Your task to perform on an android device: Look for the door stoppers in the Stops category of the Amazon app.
Image 0: 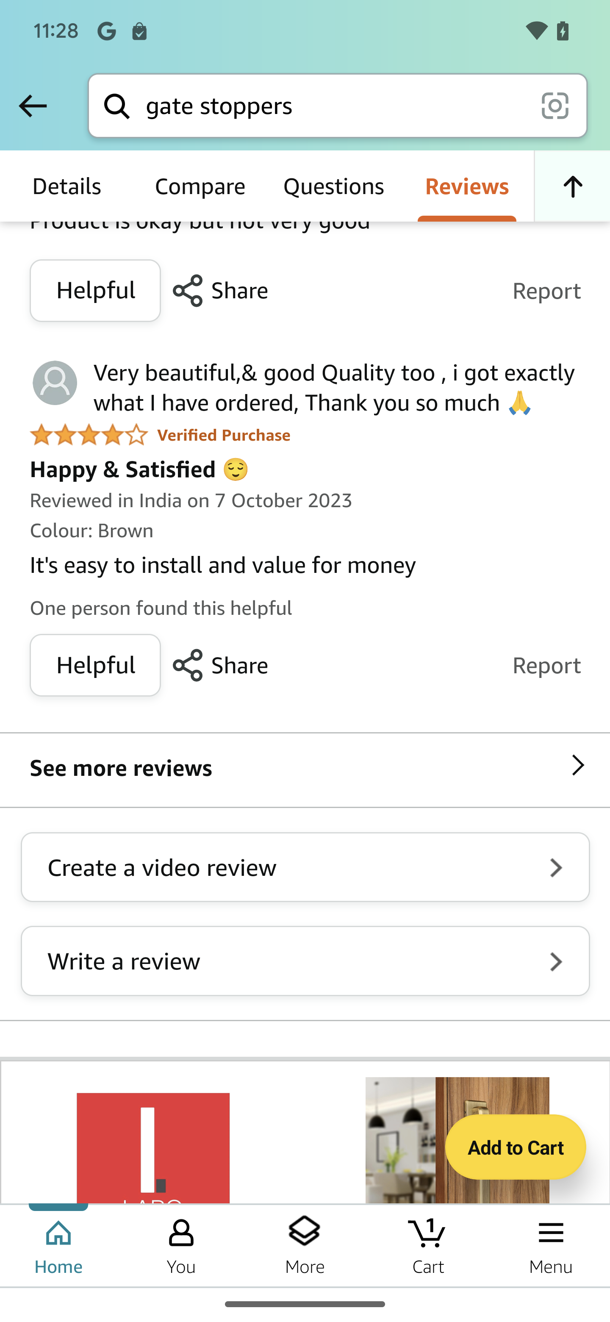
Go back to the previous page
Step 0: press back button
Image 1: 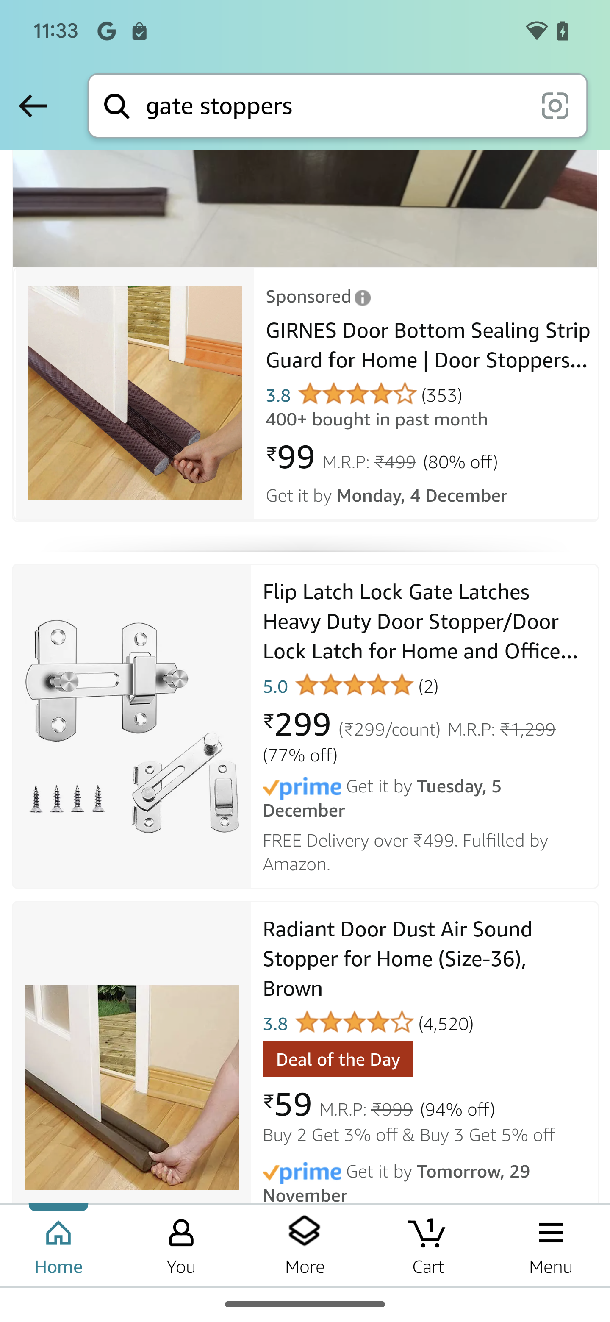
Swipe down on the screen
Step 1: scroll up
Image 2: 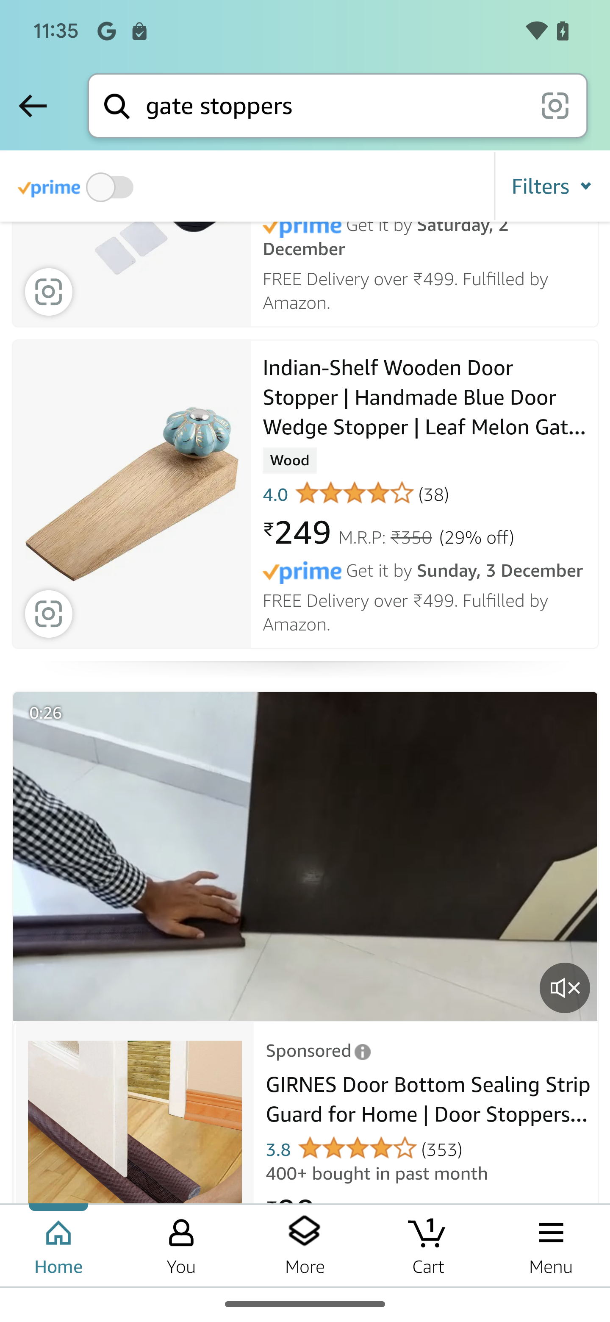
Click on the filter button
Step 2: click (552, 186)
Image 3: 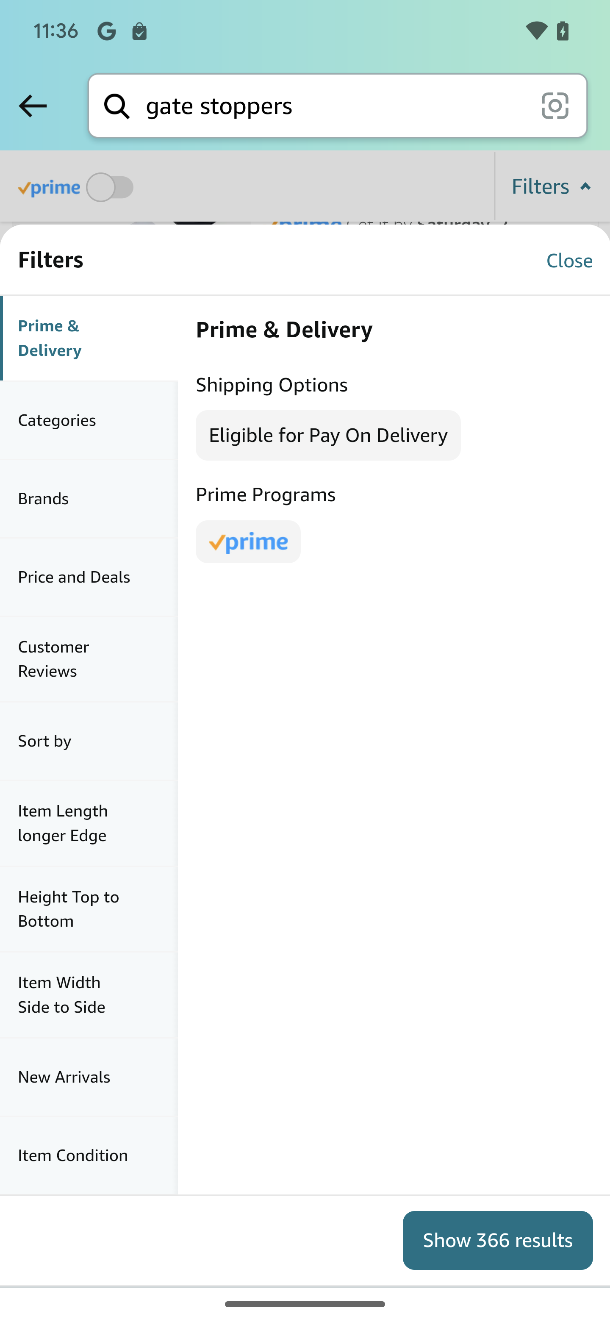
Click on the Categories
Step 3: click (89, 420)
Image 4: 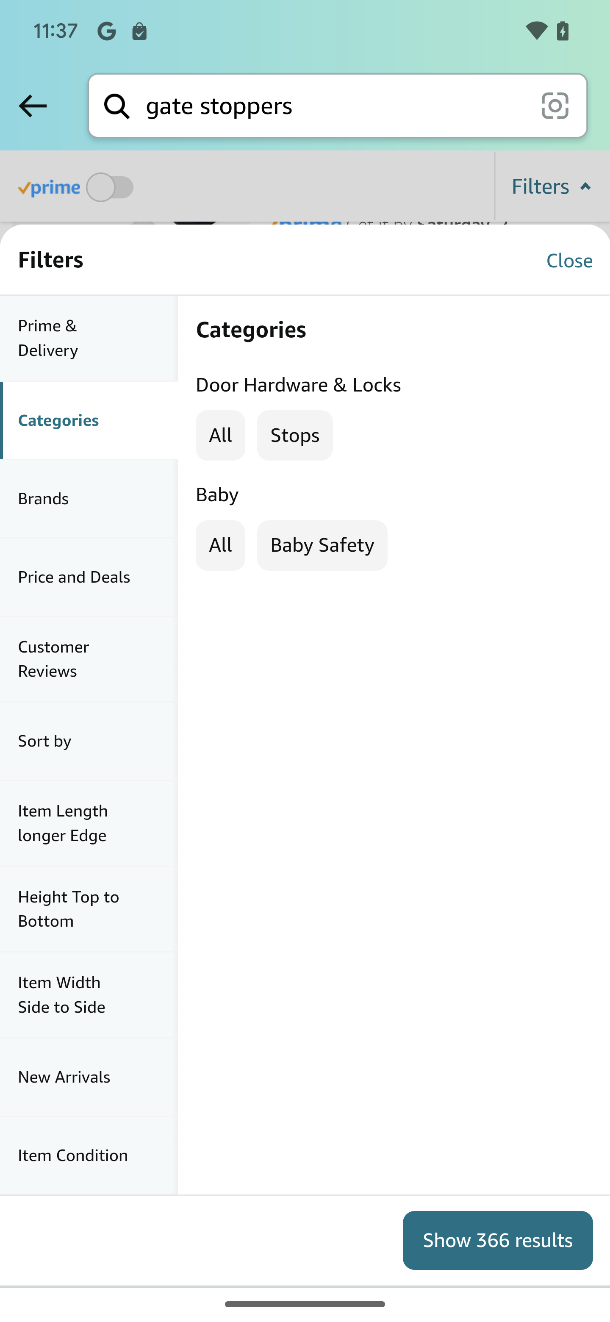
Click on the stops
Step 4: click (295, 435)
Image 5: 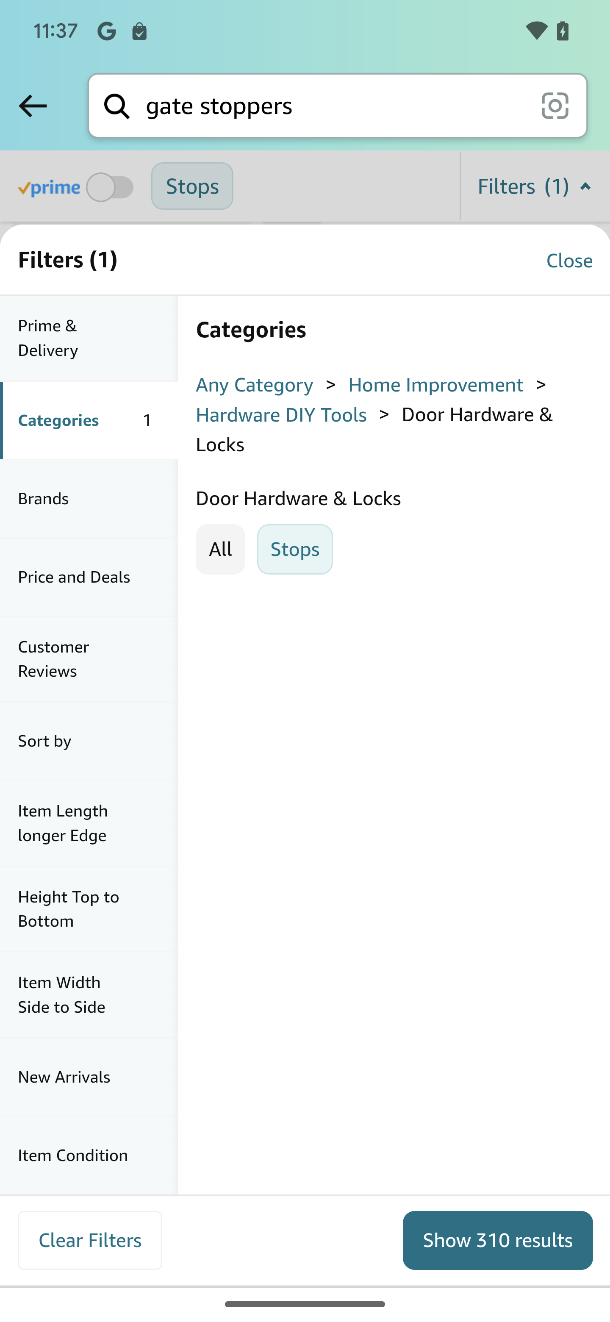
Click on the show button
Step 5: click (498, 1239)